Your task to perform on an android device: Read the reviews of the camping peg bag, equipment storage bag, handheld storage bag, and outdoor camping climbing tent on Banggood.
Image 0: 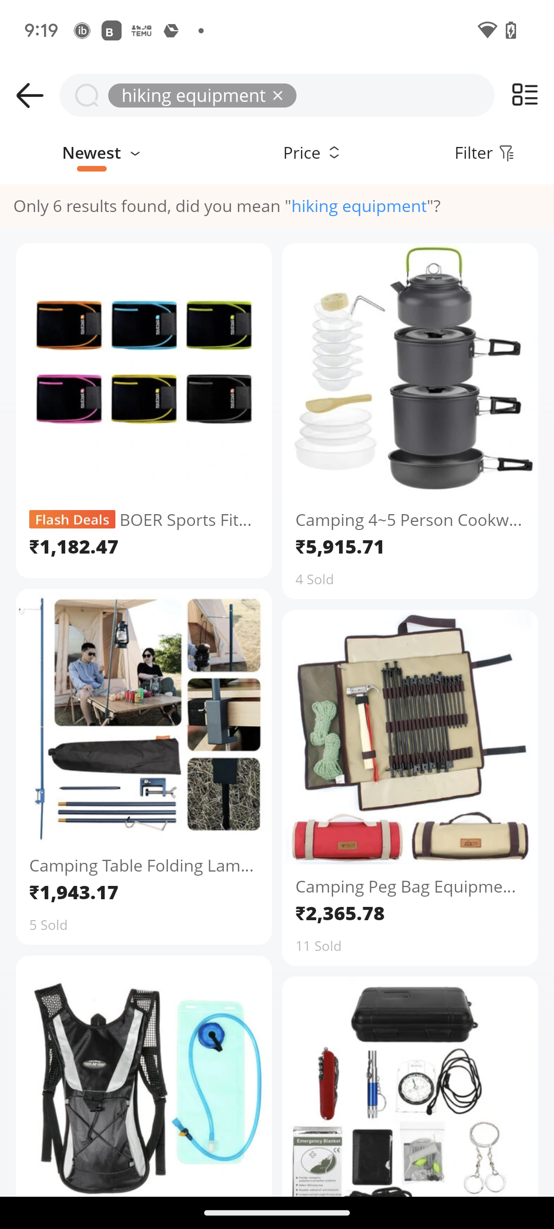
Click on the fourth image on the right side of the screen.
Step 0: click (468, 737)
Image 1: 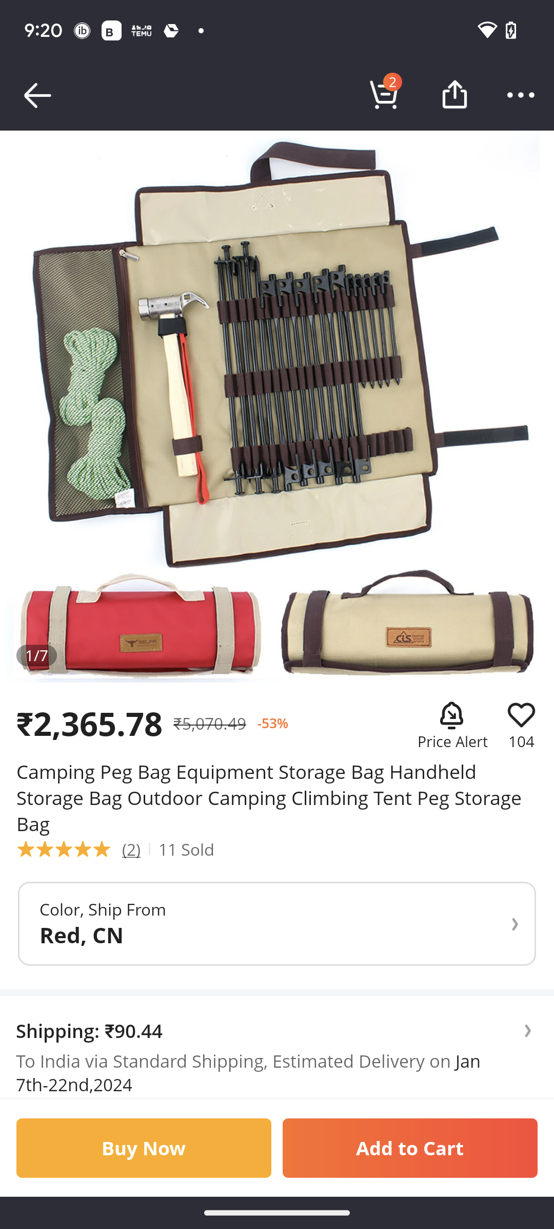
Scroll up
Step 1: scroll down
Image 2: 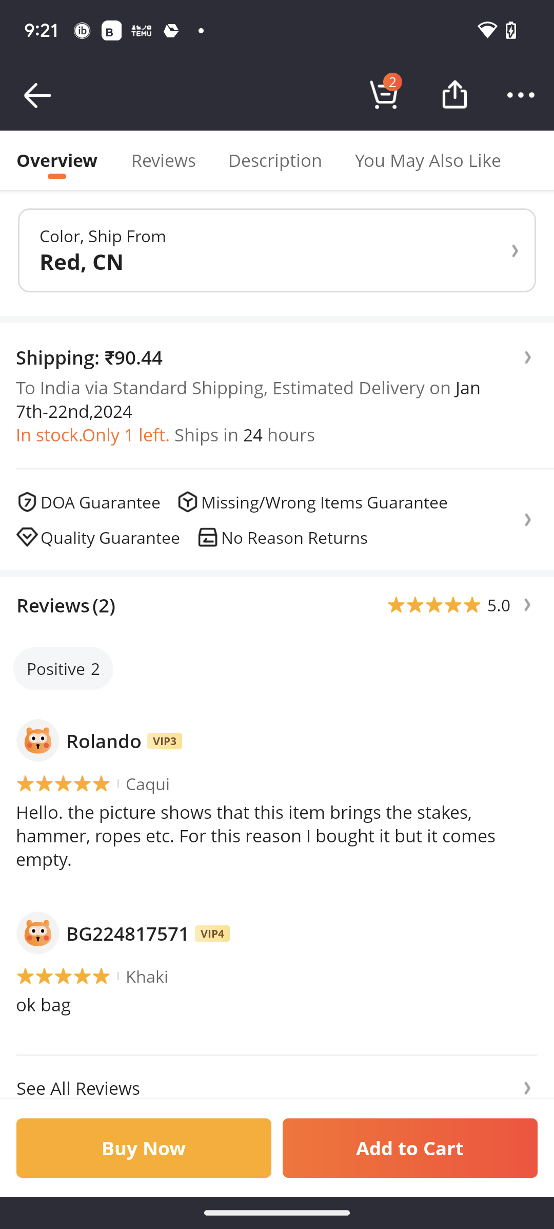
Click on See All Reviews at the bottom left of the screen.
Step 2: click (266, 1088)